Your task to perform on an android device: I want to view the schedule of the Eurostar train starting at 09:41 AM
Image 0: 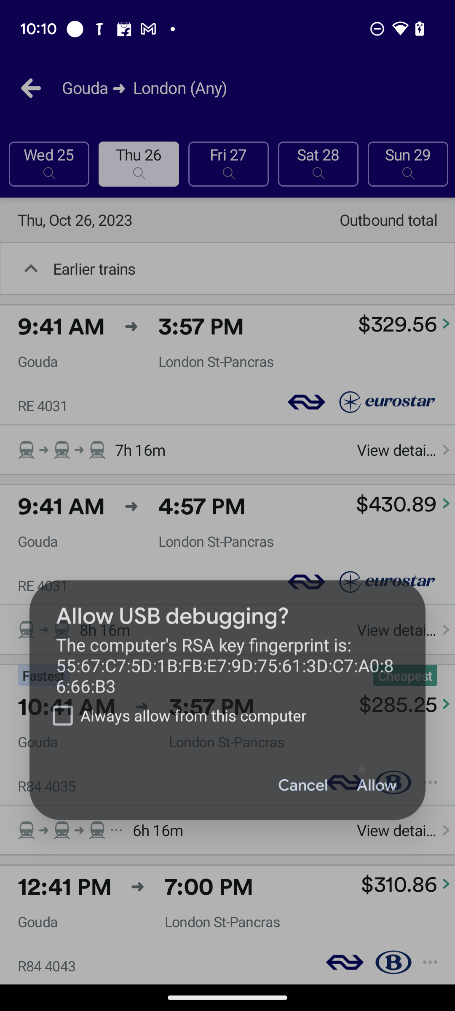
Step 0: wait
Image 1: 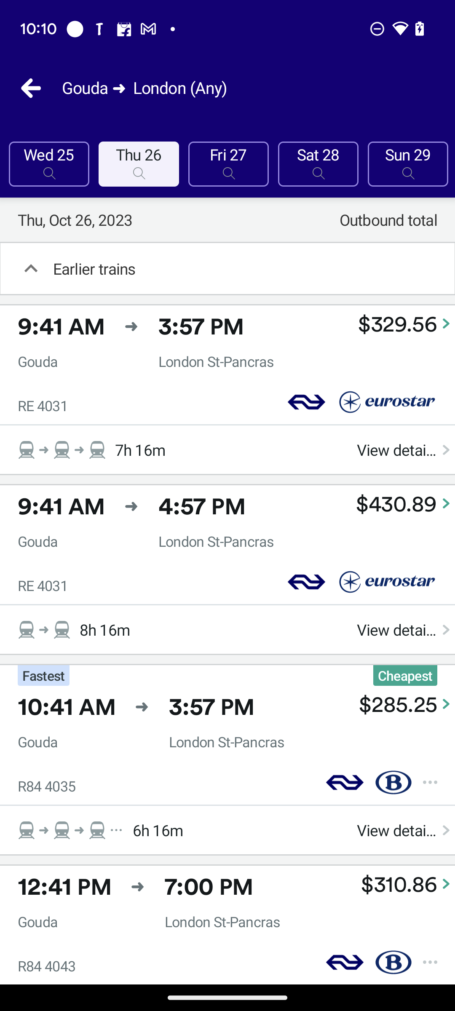
Click on the first train suggestion.
Step 1: click (253, 361)